Your task to perform on an android device: Star an email from mondly languages .
Image 0: 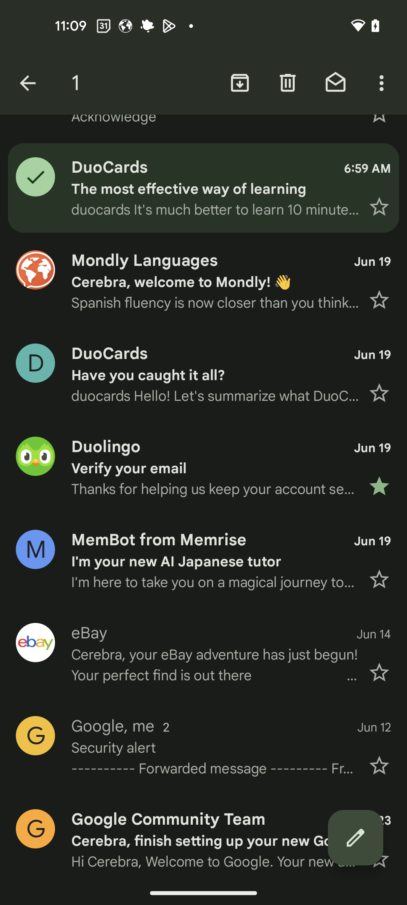
Click on the star icon of Mondly Language mail
Step 0: click (203, 281)